Your task to perform on an android device: Search for the text "beth" in my favorite book, "The Queen's Gambit," on the ReadEra app.
Image 0: 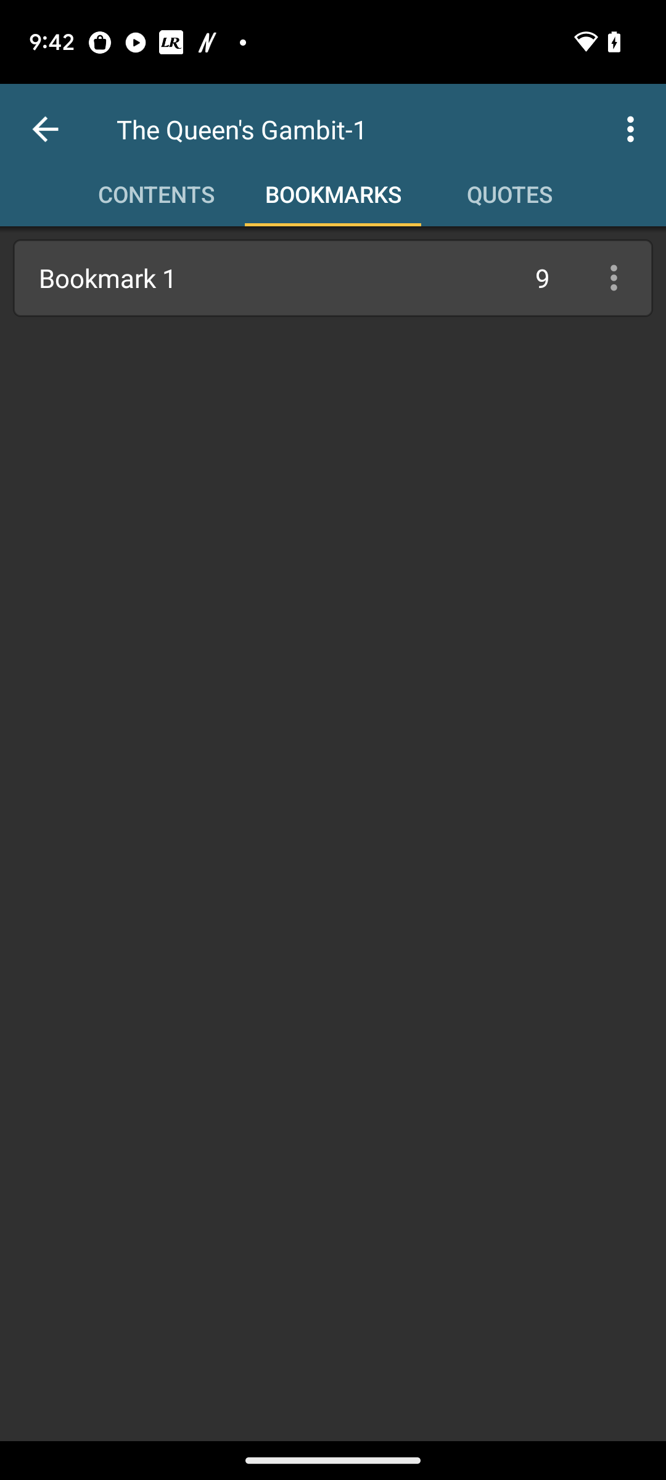
Go back to the previous page.
Step 0: press back button
Image 1: 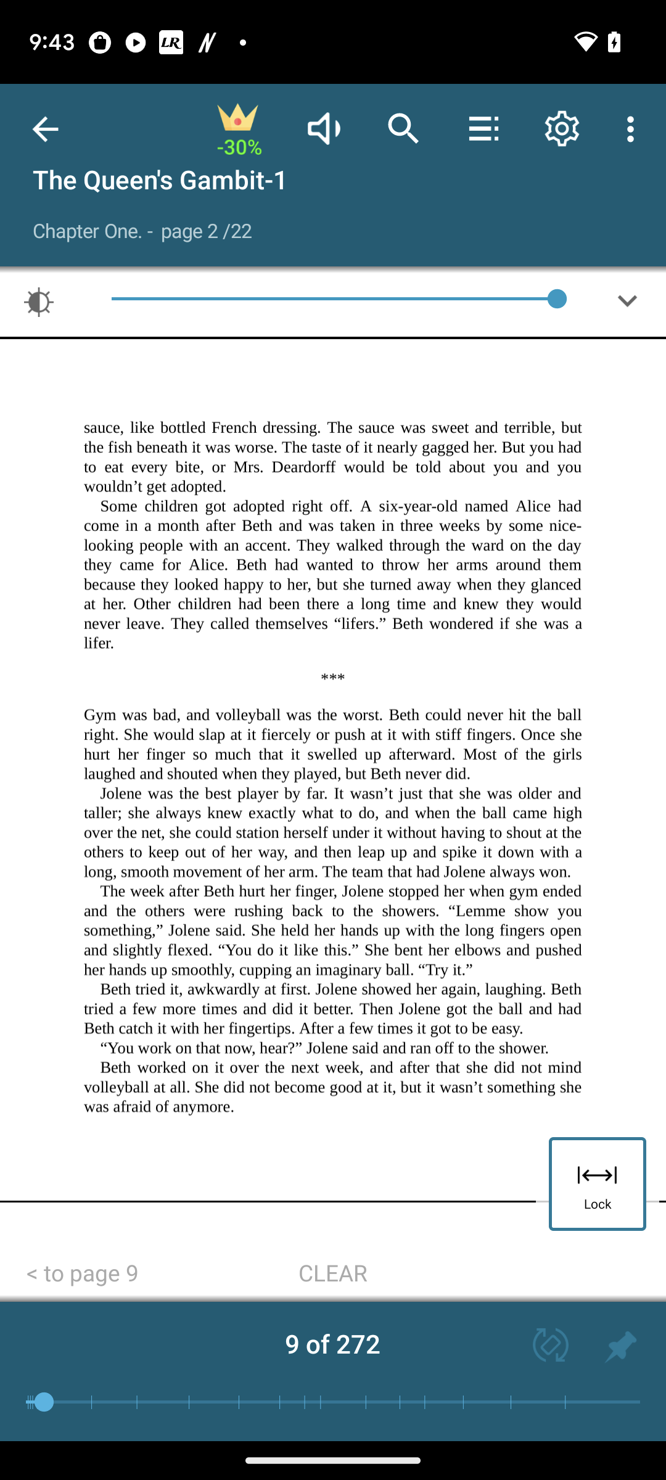
Click on the search icon.
Step 1: click (404, 129)
Image 2: 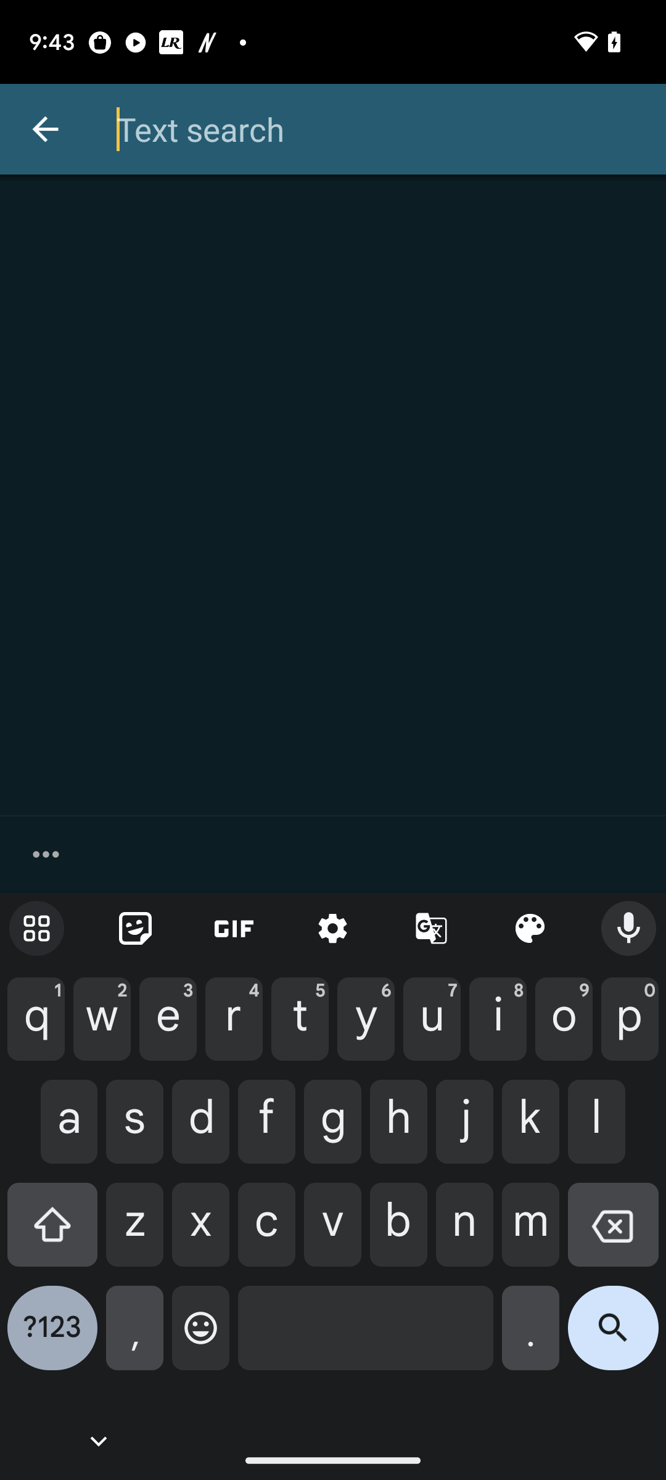
Type beth in the search box at the top.
Step 2: type "beth"
Image 3: 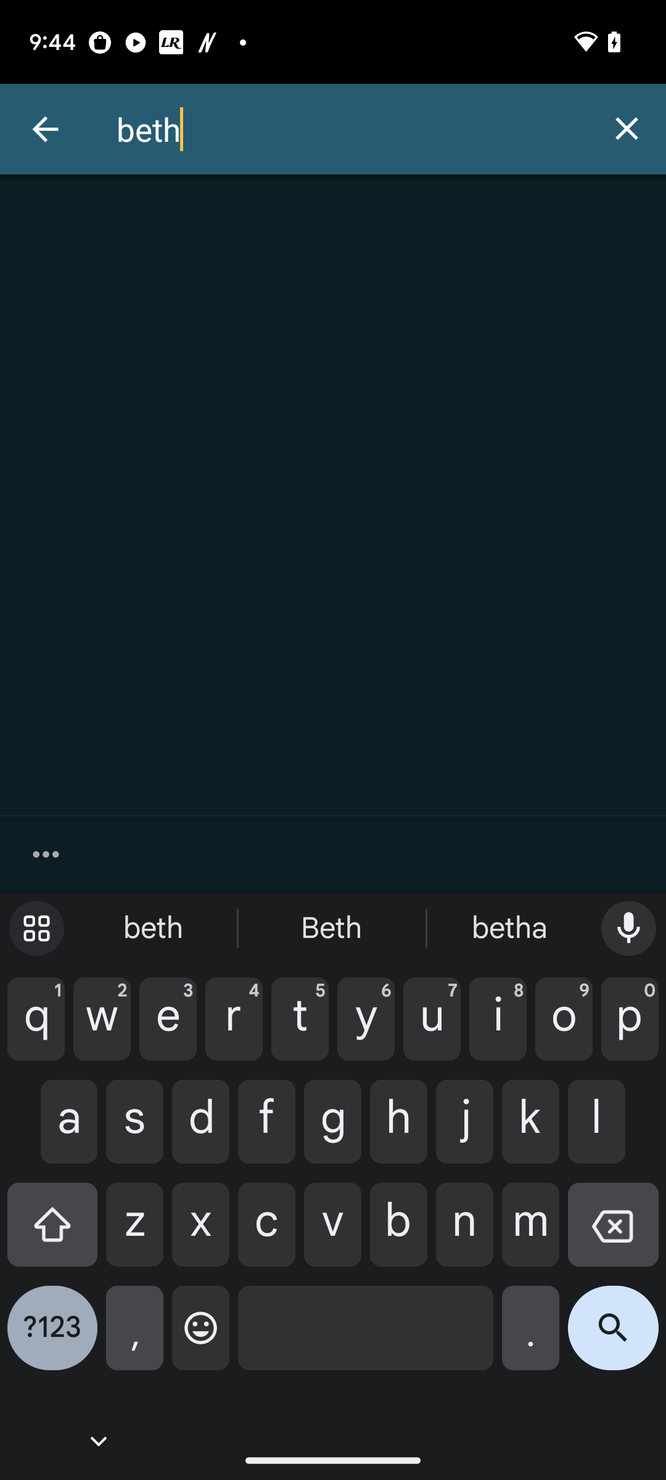
Click on the search icon at the bottom right corner of the keyboard.
Step 3: click (613, 1338)